Your task to perform on an android device: My friend was asking me to share the book fair event details on Gmail. In the Gmail app, share the book fair event.
Image 1: 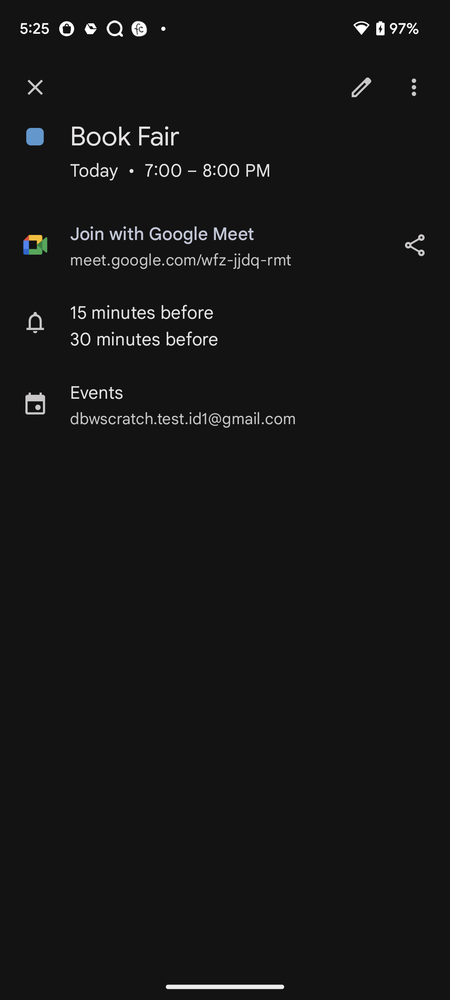
Click on the share icon on the right side of the screen.
Step 1: click (415, 245)
Image 2: 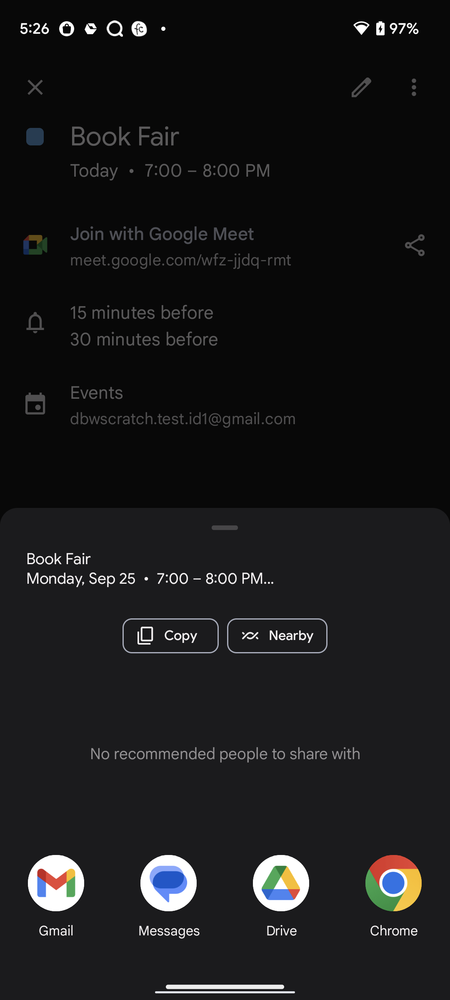
Click on the Gmail icon at the bottom right corner of the screen. 
Step 2: click (62, 888)